Your task to perform on an android device: I should set a goal of one month to finish the learning.
Image 0: 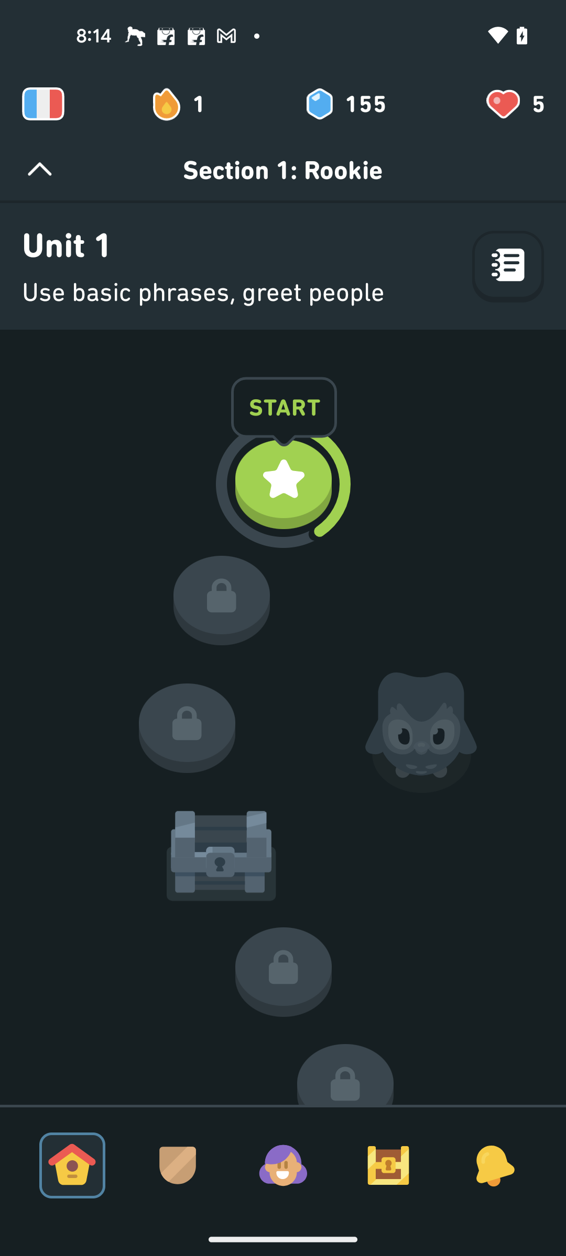
Click on the streak icon
Step 0: click (185, 104)
Image 1: 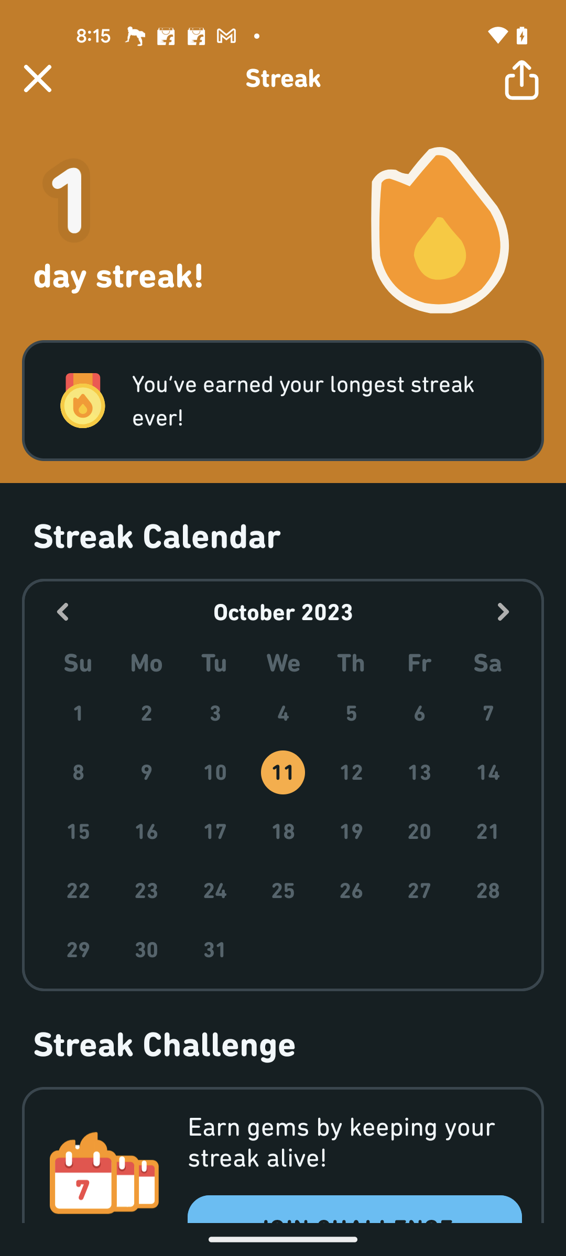
Scroll up for Streak Challenge
Step 1: scroll down
Image 2: 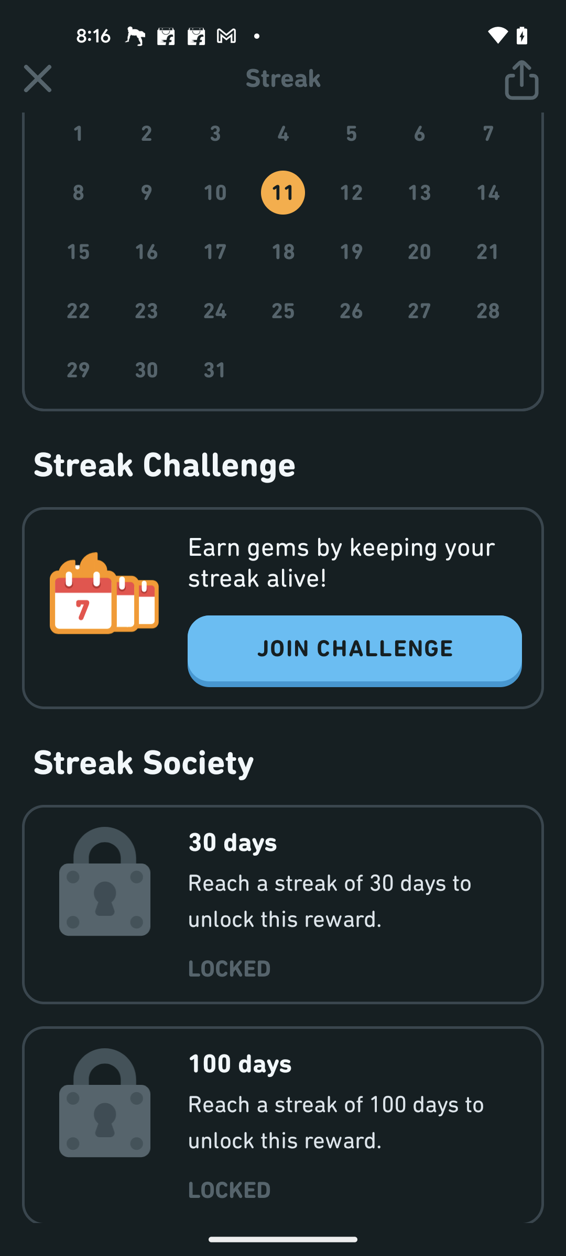
Click on the Join challenge button
Step 2: click (354, 651)
Image 3: 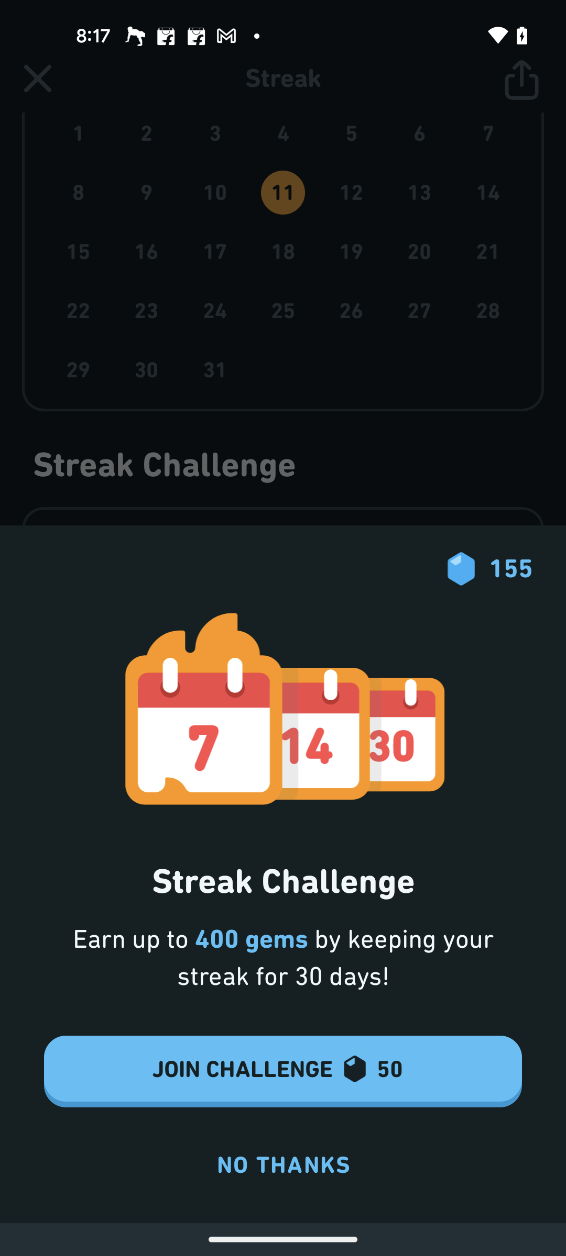
Click on the Join challenge button in the Drawer
Step 3: click (242, 1069)